Your task to perform on an android device: I have done my arithmetic classes, so now I want to test myself with some practice questions of arithmetic to see how much I learned
Image 0: 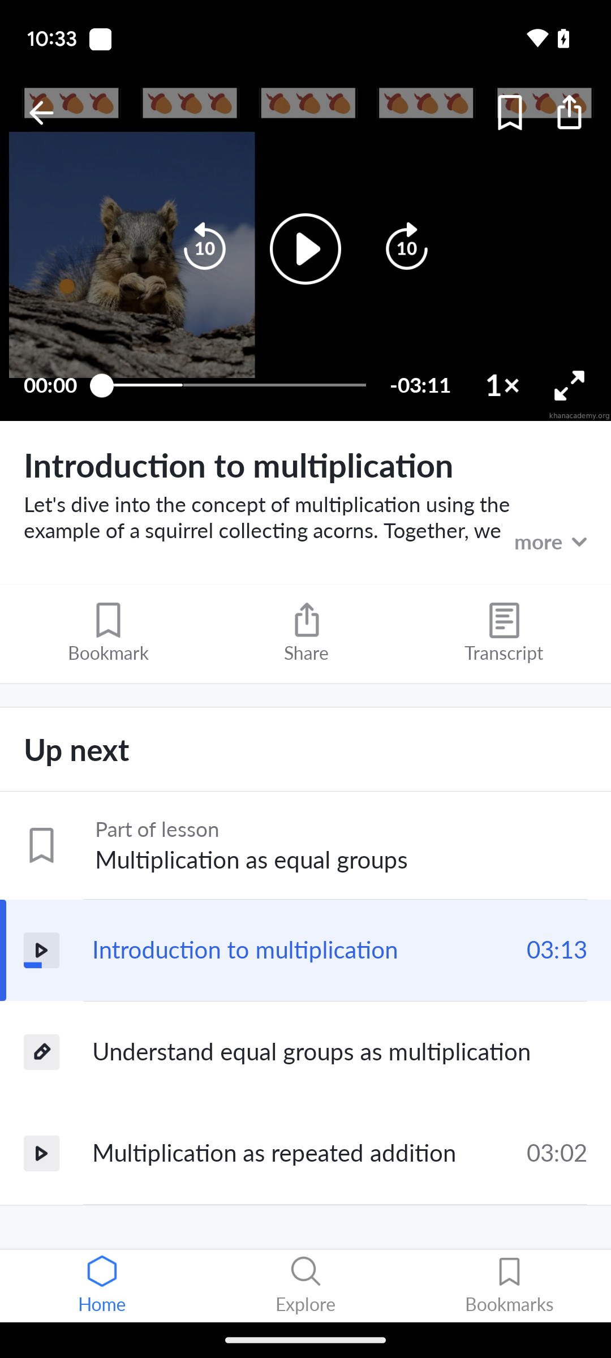
Click on the understand option 
Step 0: click (339, 1052)
Image 1: 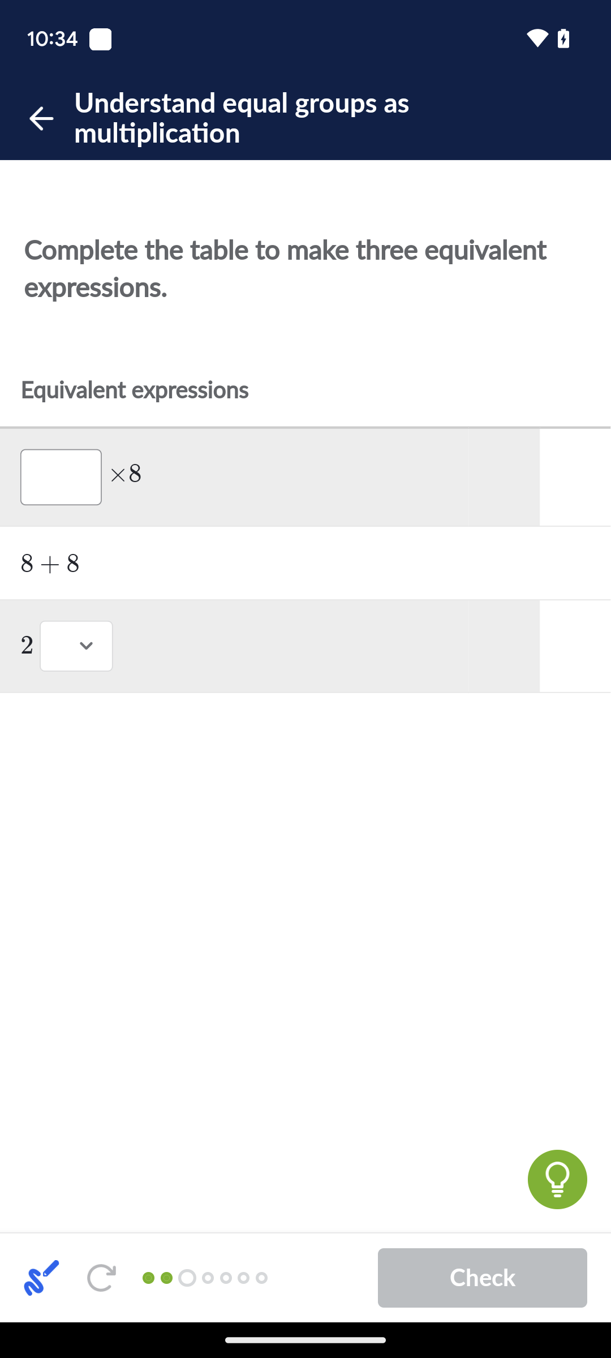
Click on the check box
Step 1: click (61, 477)
Image 2: 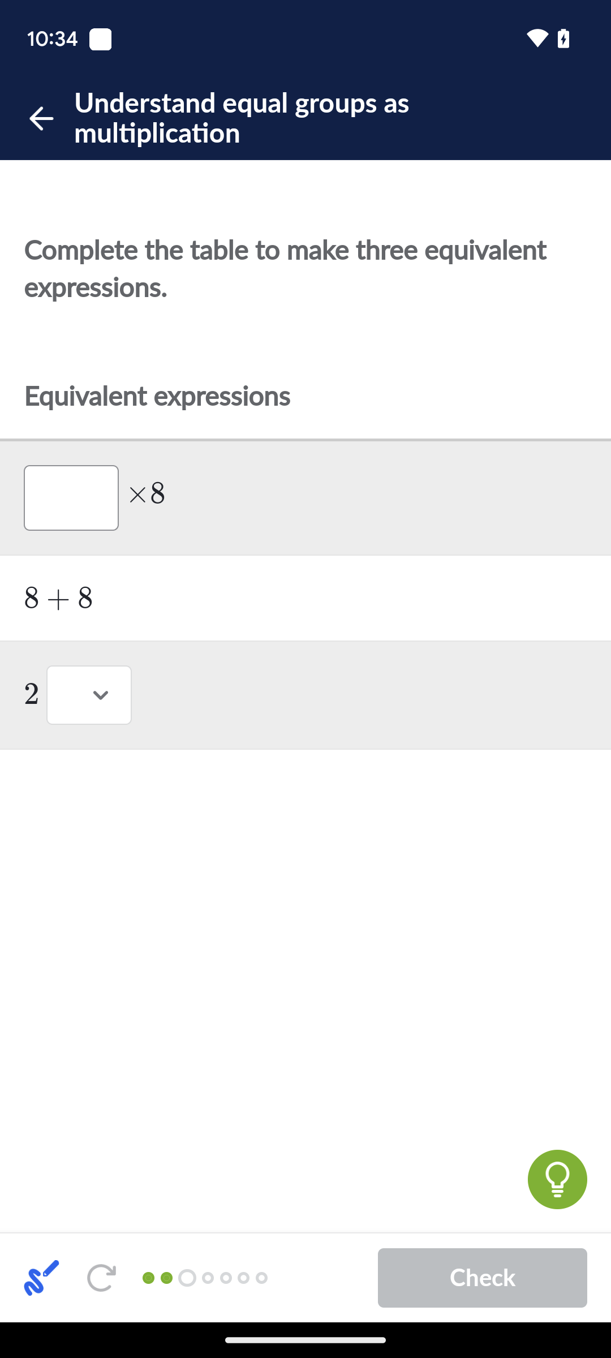
Click on the check box
Step 2: wait
Image 3: 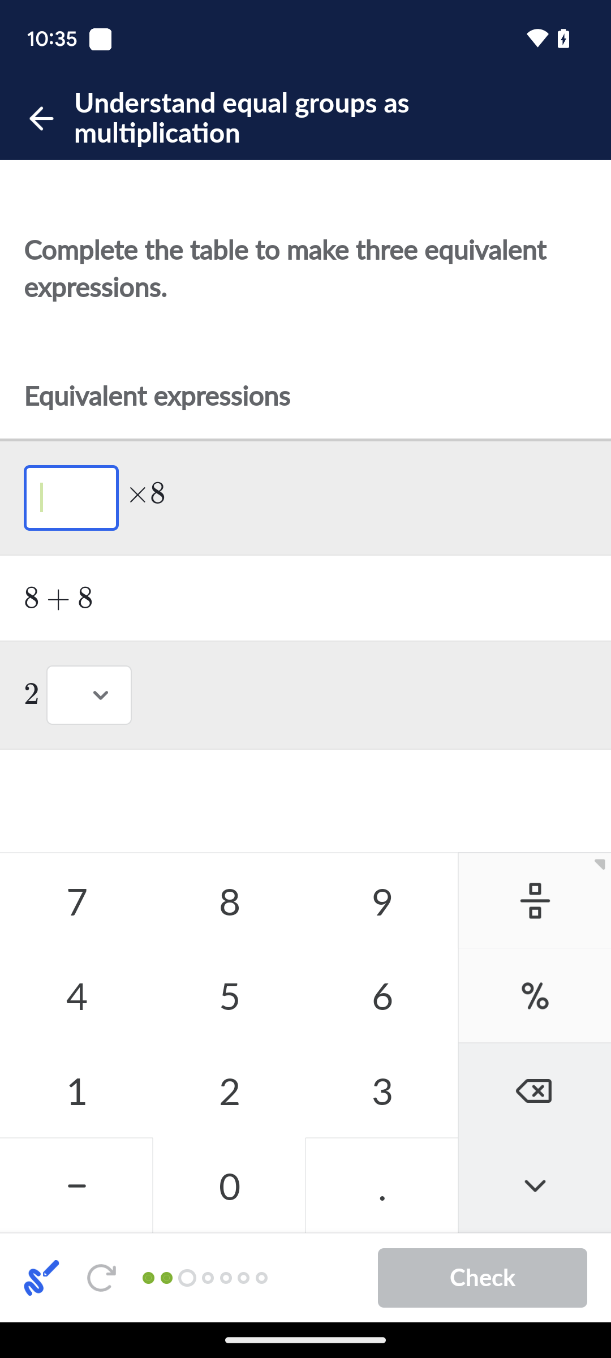
Type 2
Step 3: click (229, 1090)
Image 4: 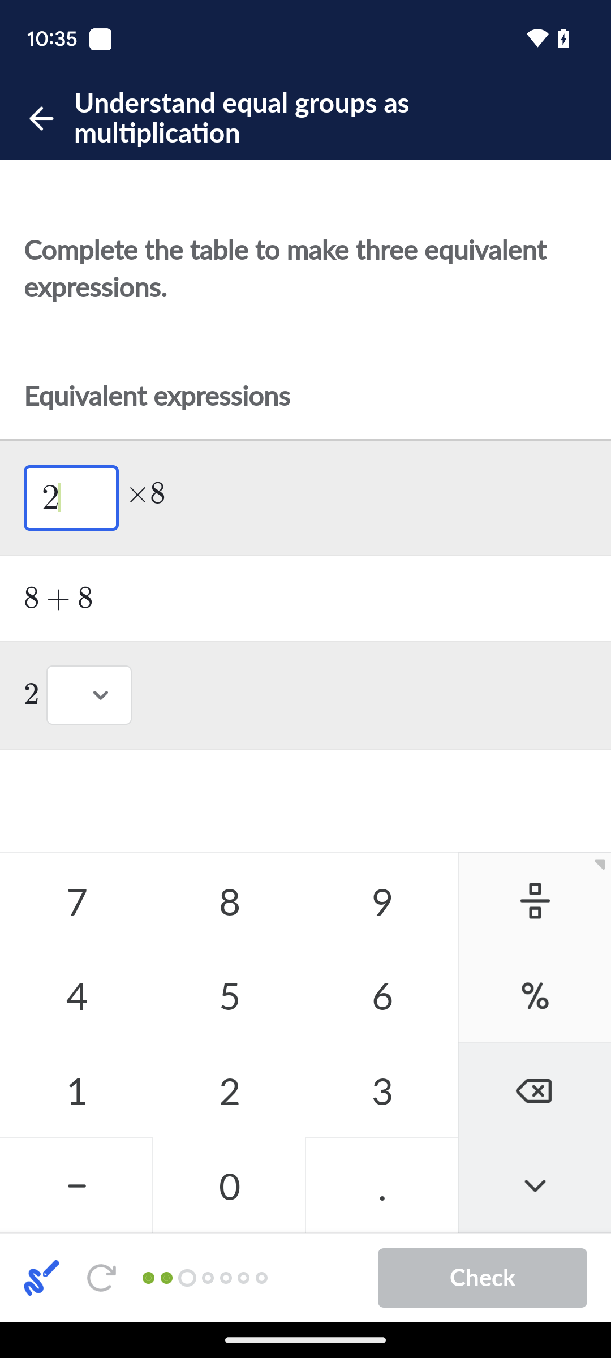
Click on the down arrow 
Step 4: click (274, 694)
Image 6: 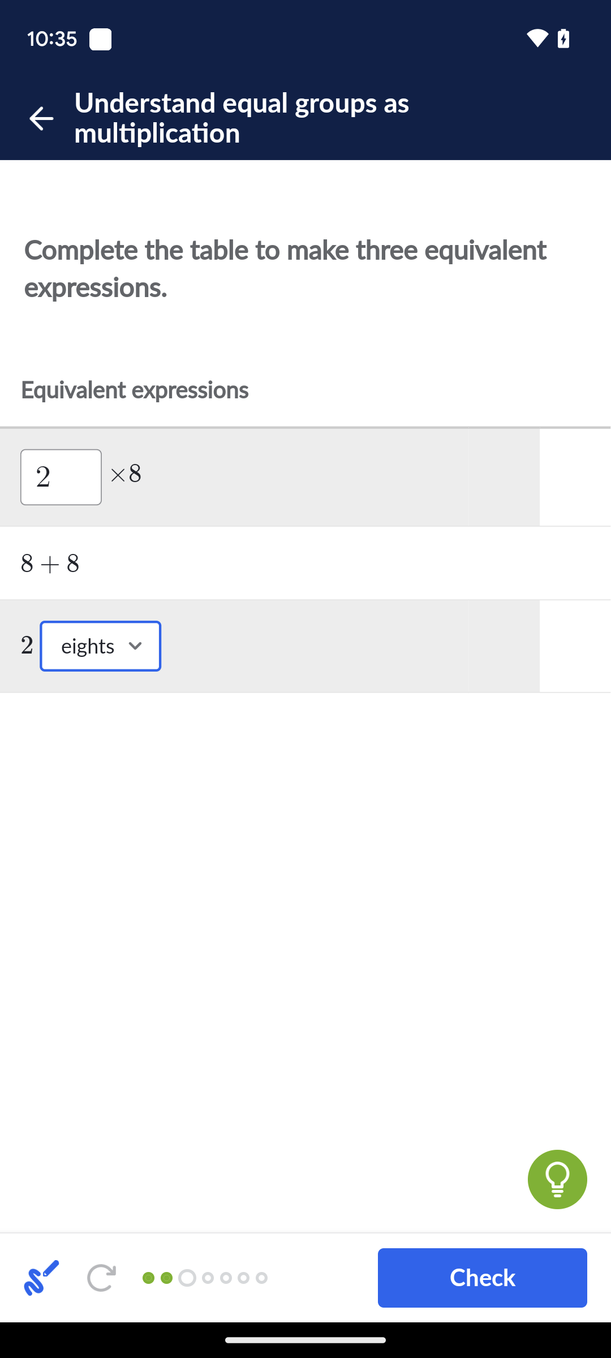
Click on the check button 
Step 6: click (482, 1278)
Image 7: 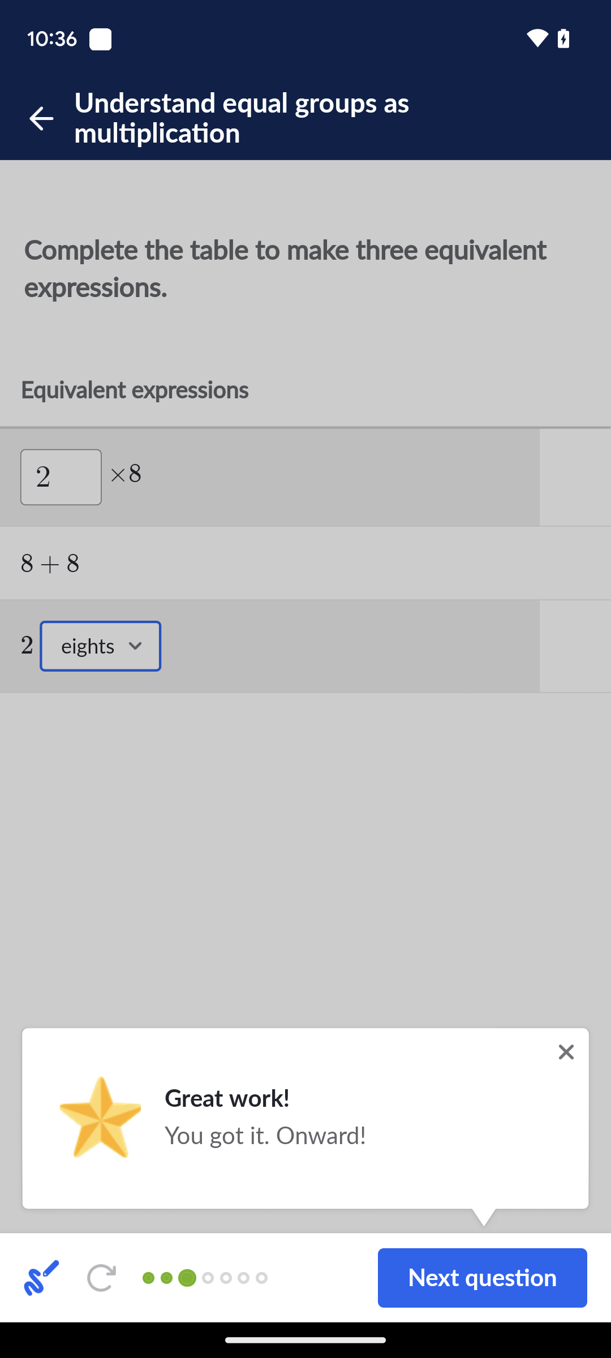
Click on the check button 
Step 7: wait
Image 8: 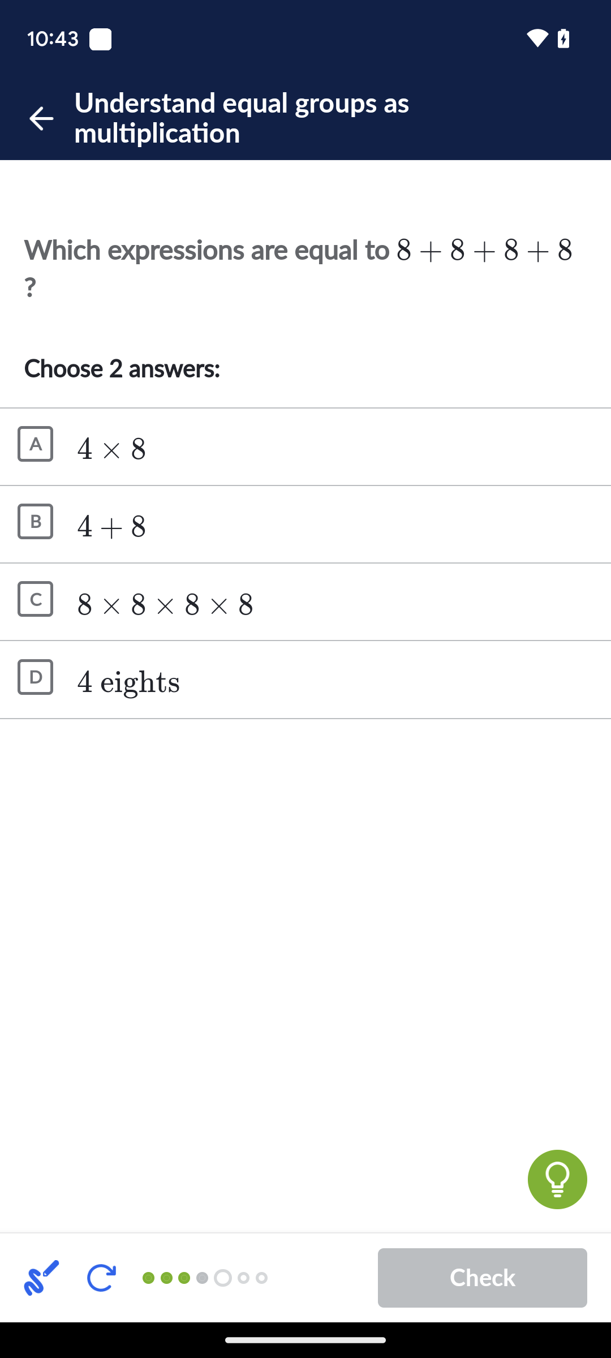
Click on the A option 
Step 8: click (307, 445)
Image 9: 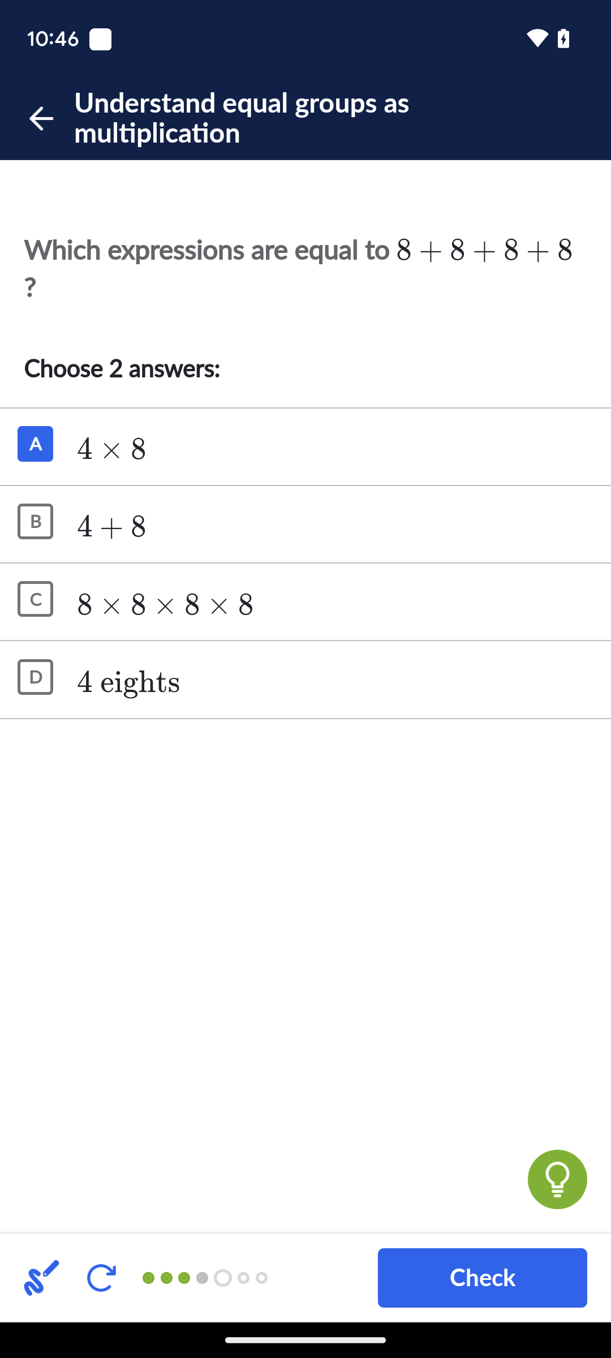
click on the D option 
Step 9: click (307, 678)
Image 10: 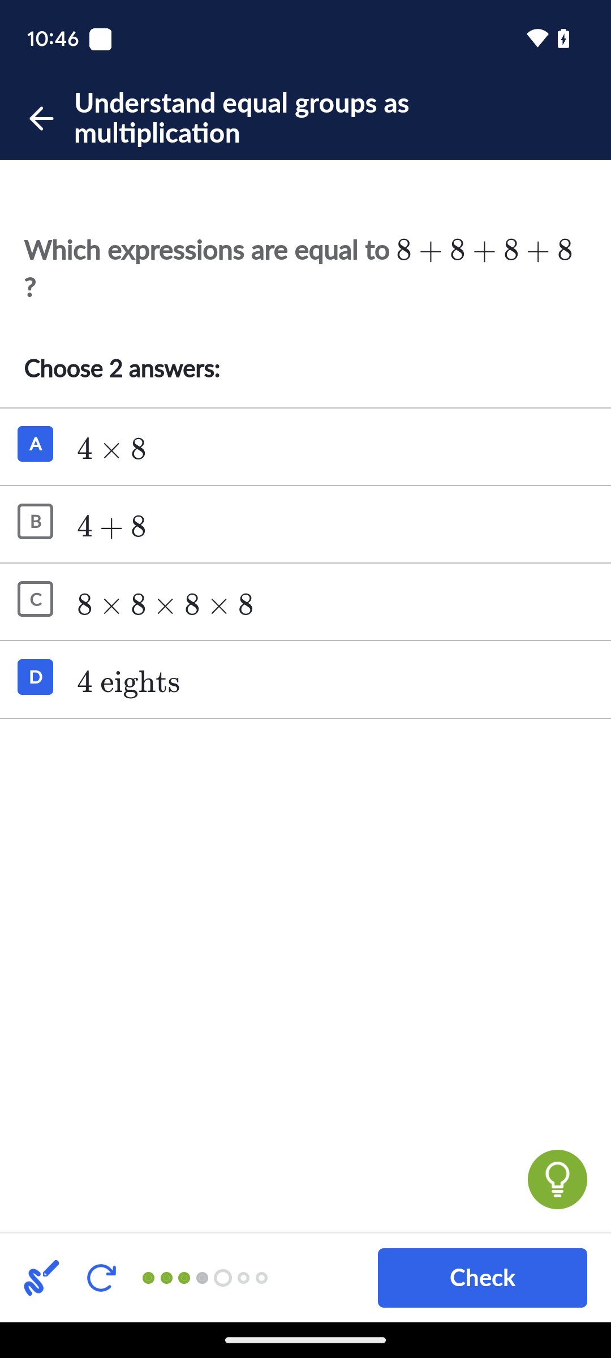
Click on the check button 
Step 10: click (482, 1278)